Your task to perform on an android device: In the Etsy app, I'd like to browse user reviews to see what they thought of the Portable Door Lock Home.
Image 0: 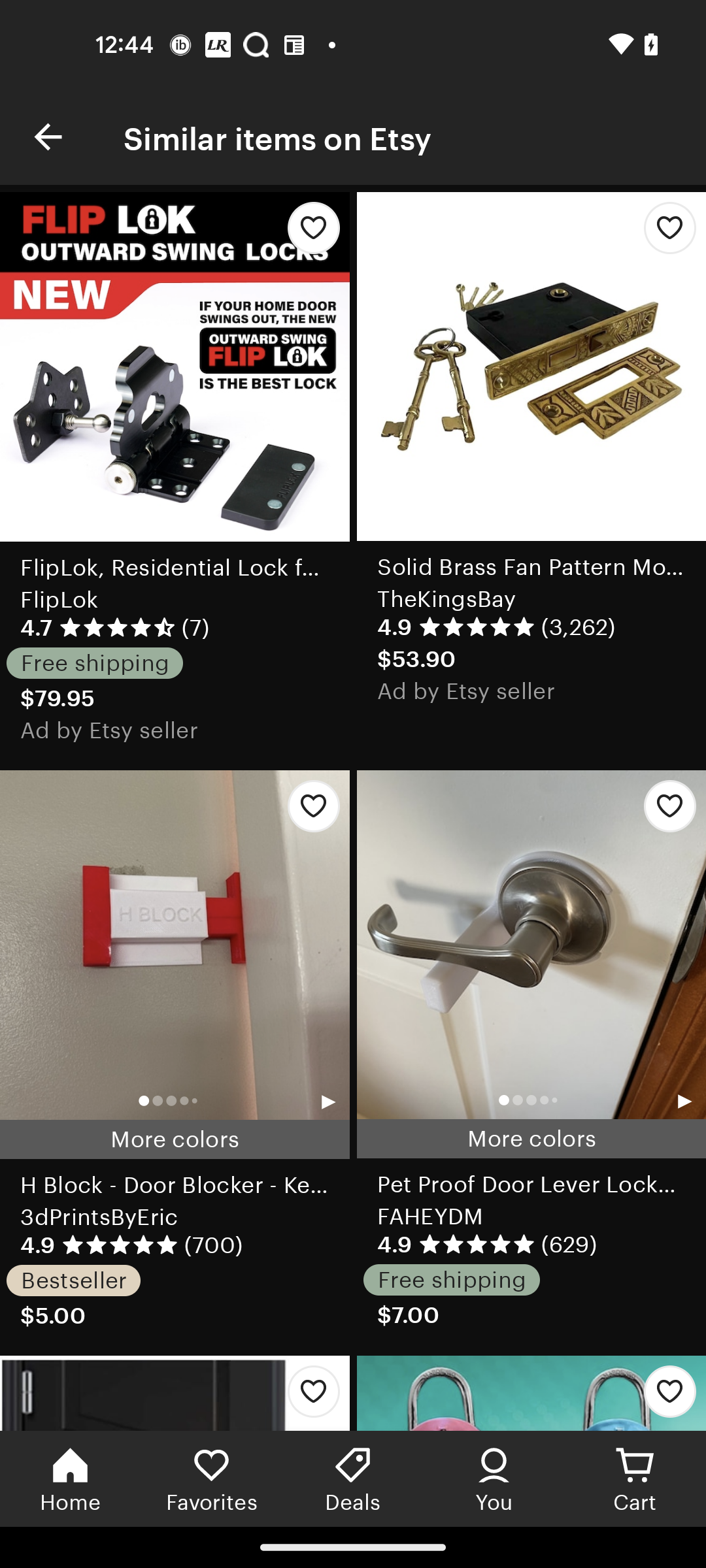
Go back to the previous screen
Step 0: press back button
Image 1: 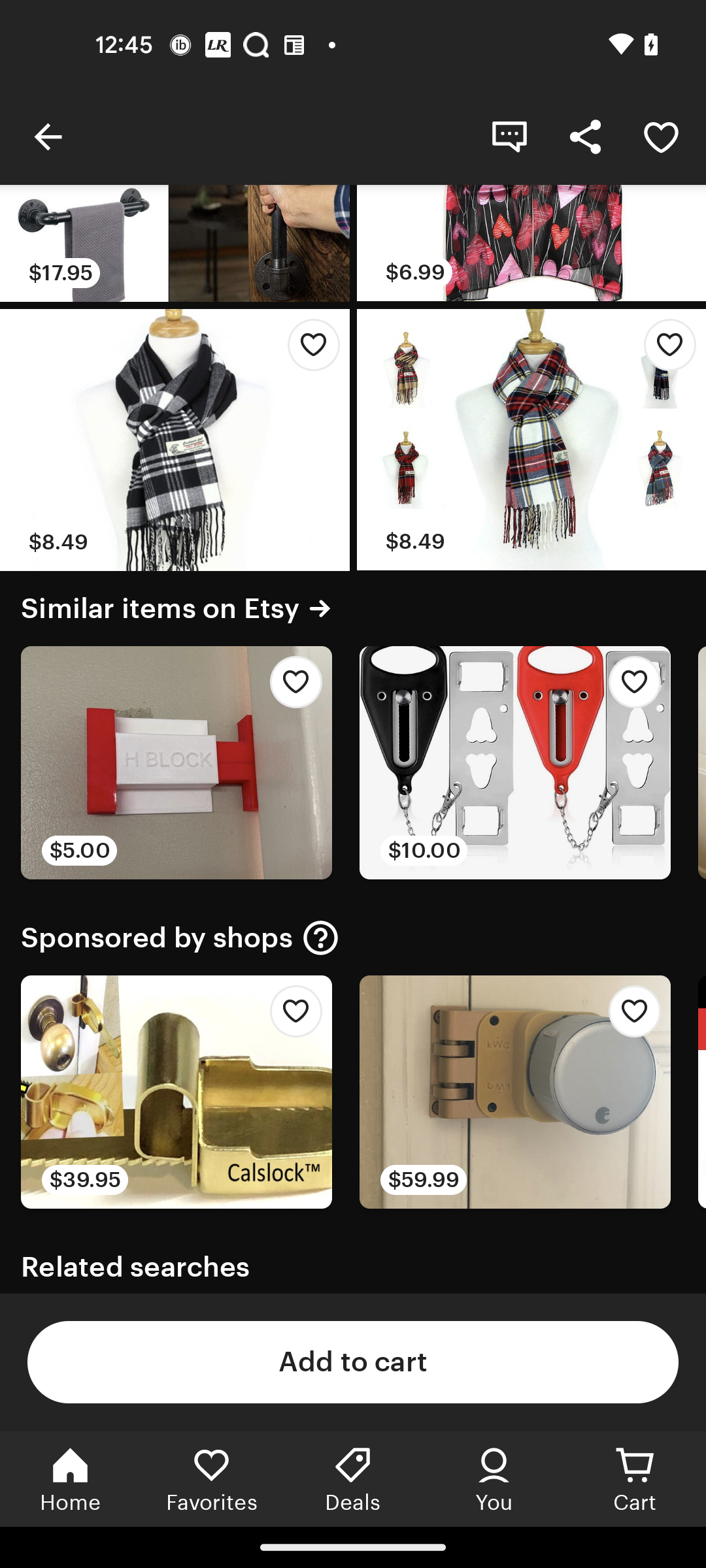
Swipe down to see all reviews
Step 1: scroll right
Image 2: 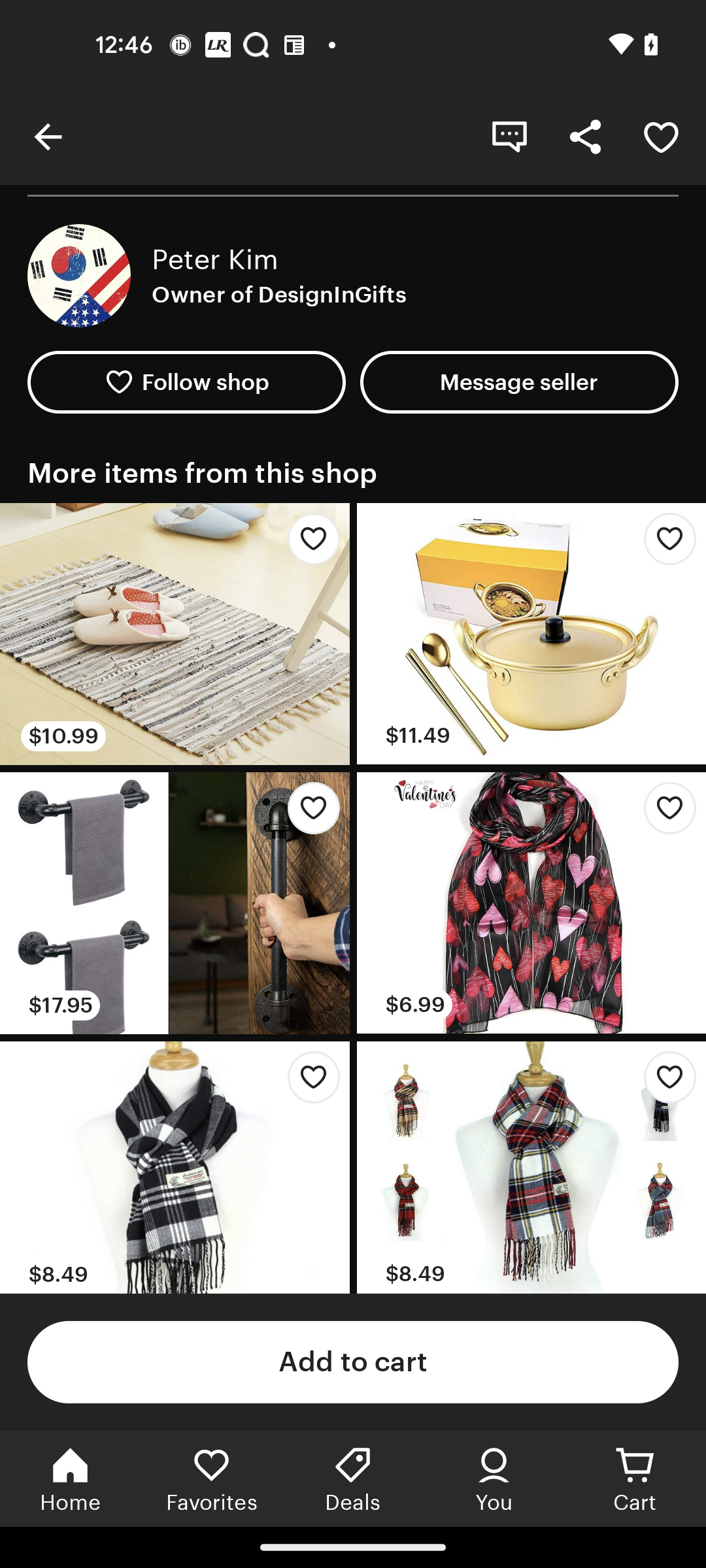
Swipe down to see all reviews
Step 2: scroll right
Image 3: 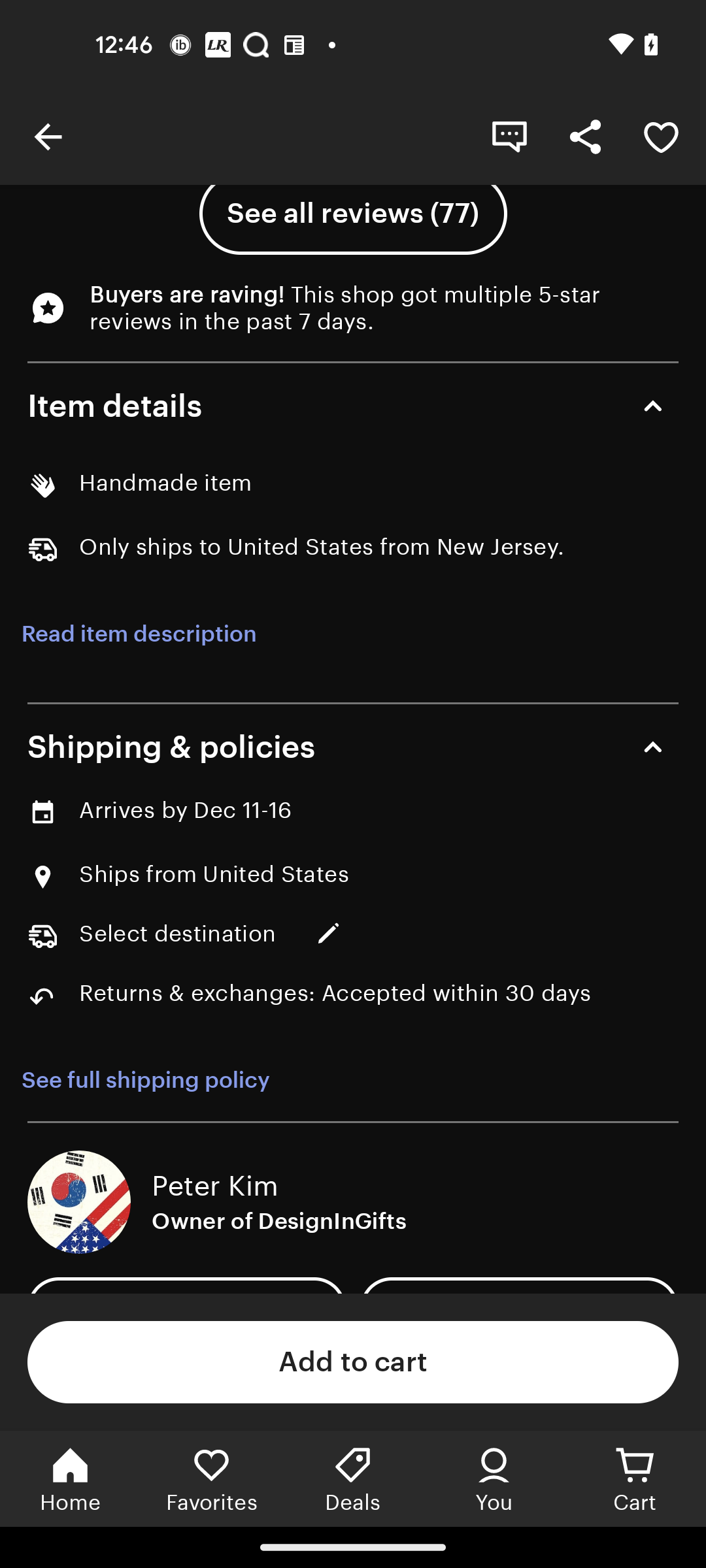
Swipe down to see all reviews
Step 3: scroll right
Image 4: 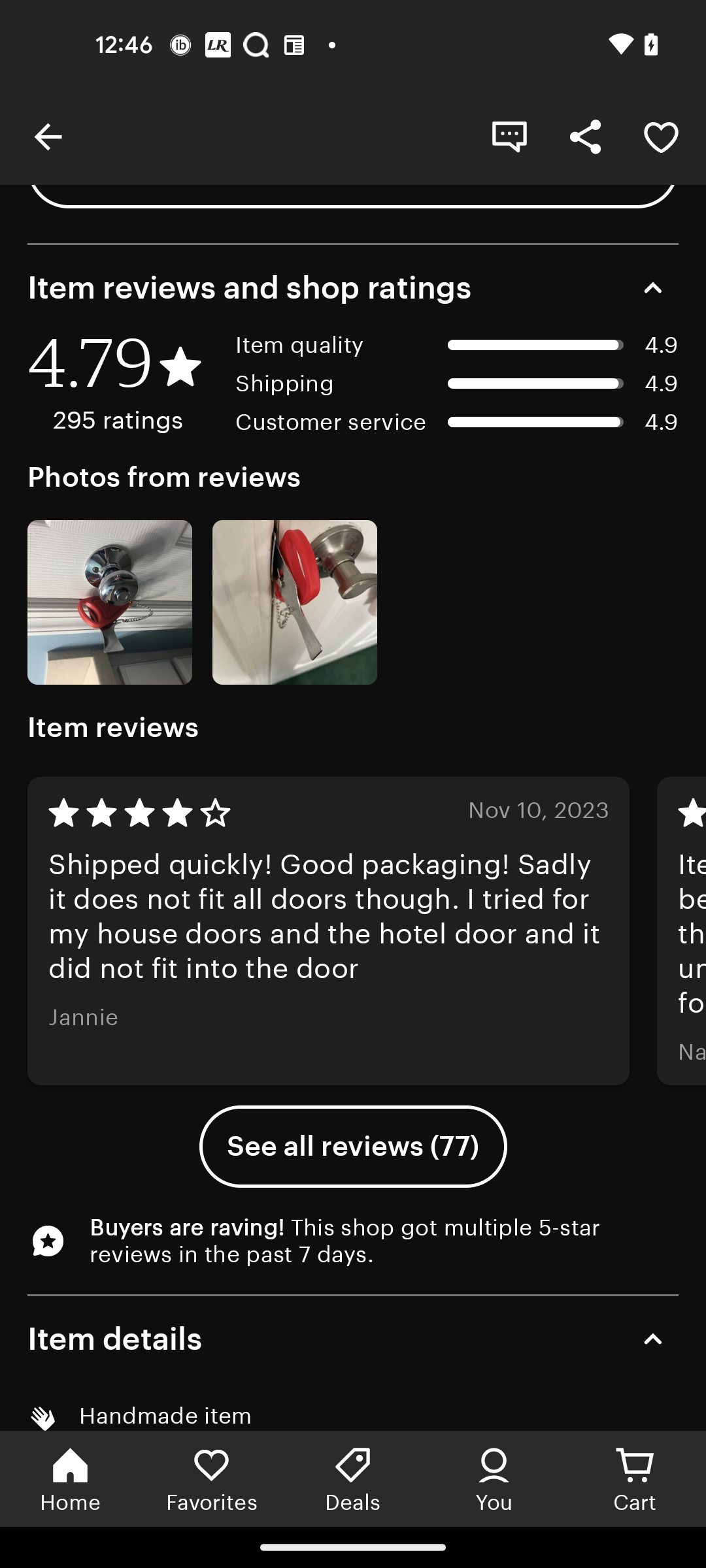
Click on See all reviews button
Step 4: click (353, 1146)